Your task to perform on an android device: I liked the La Milano Mens Navy Blue Regular Fit Casual Shirt, and I want to save this shirt in my cart, so add the La Milano Mens Navy Blue Regular Fit Casual Shirt to my cart in the ShopClues app.
Image 1: 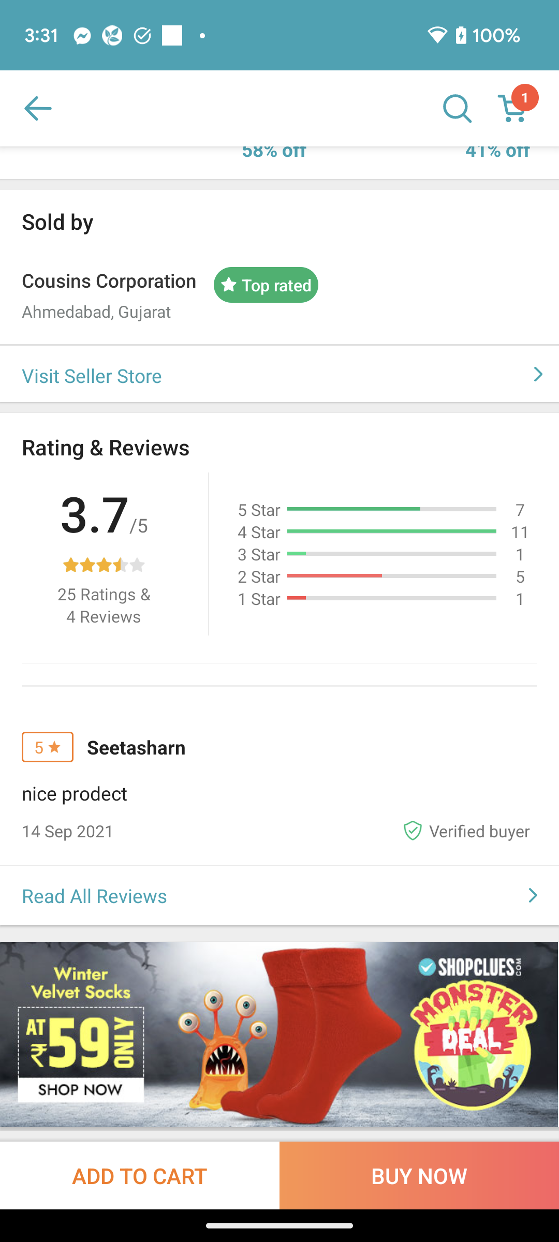
Click on the Add to cart button at the bottom left corner of the screen to save this shirt in my cart.
Step 1: click (140, 1175)
Image 2: 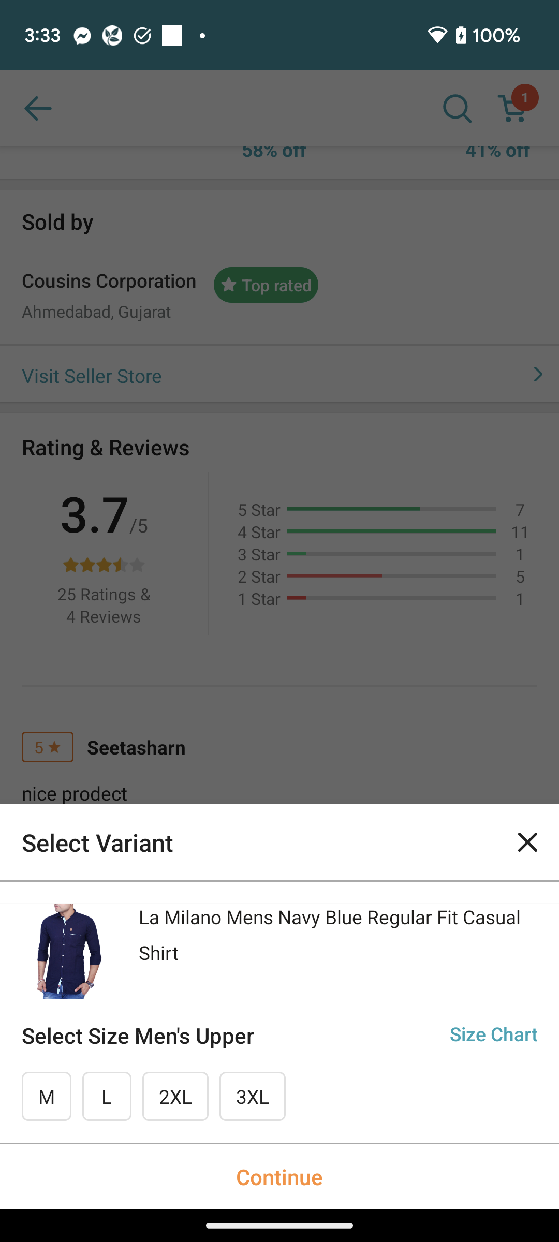
Click on L option to select the size of the shirt.
Step 2: click (106, 1096)
Image 3: 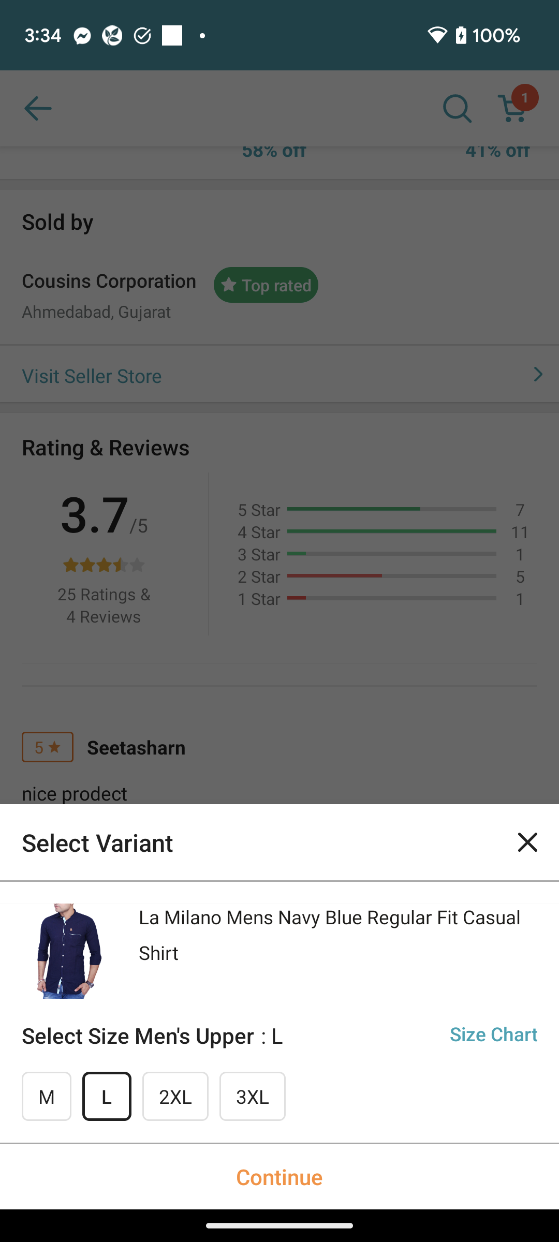
Click on the Continue button at the bottom of the screen to save this shirt in my cart.
Step 3: click (279, 1176)